Your task to perform on an android device: In order to fill my time with useful activities, I'm going to start learning Portuguese. I've decided to use the Duolingo app to learn Portuguese.
Image 1: 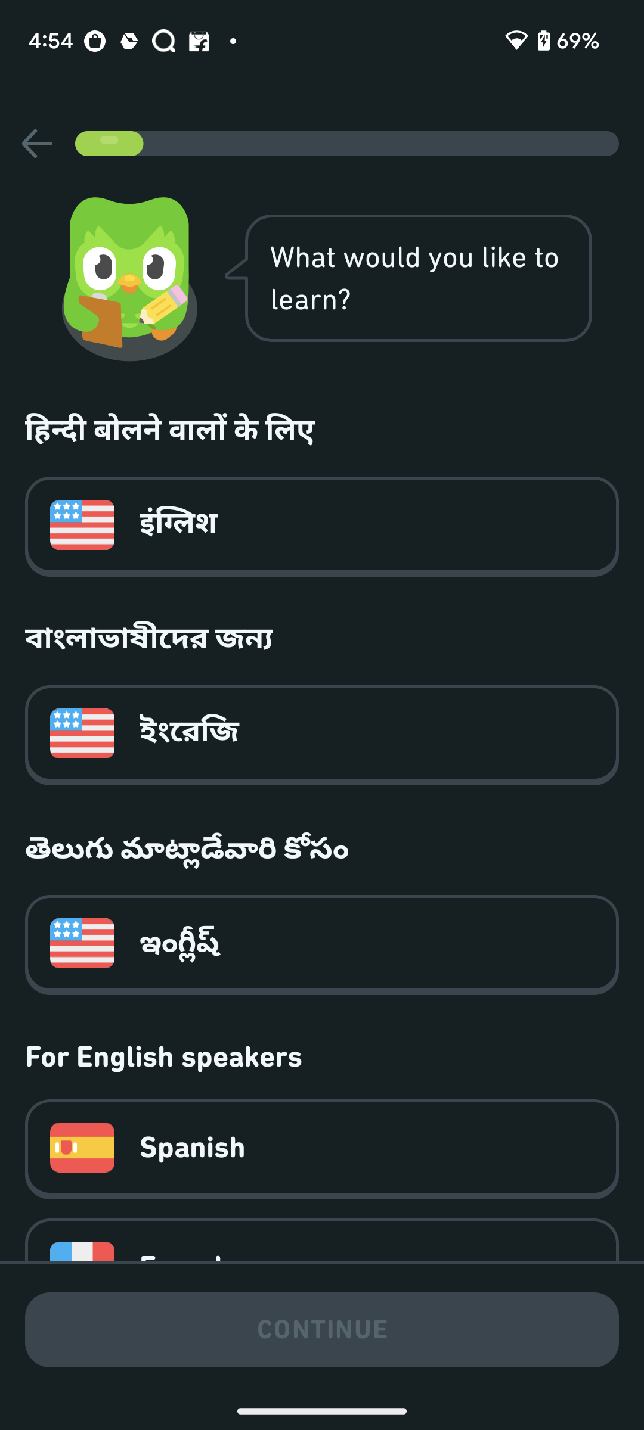
Swipe up to see Portuguese language
Step 1: scroll down
Image 2: 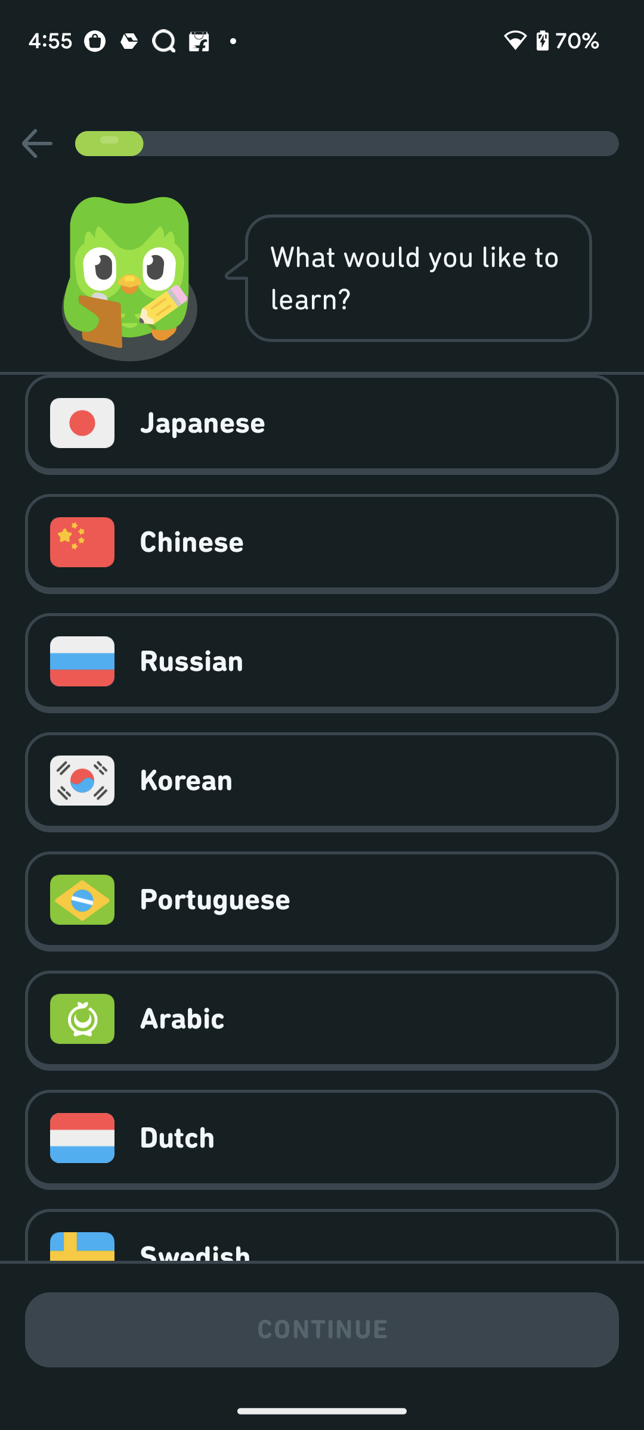
select Portuguese language
Step 2: click (354, 899)
Image 3: 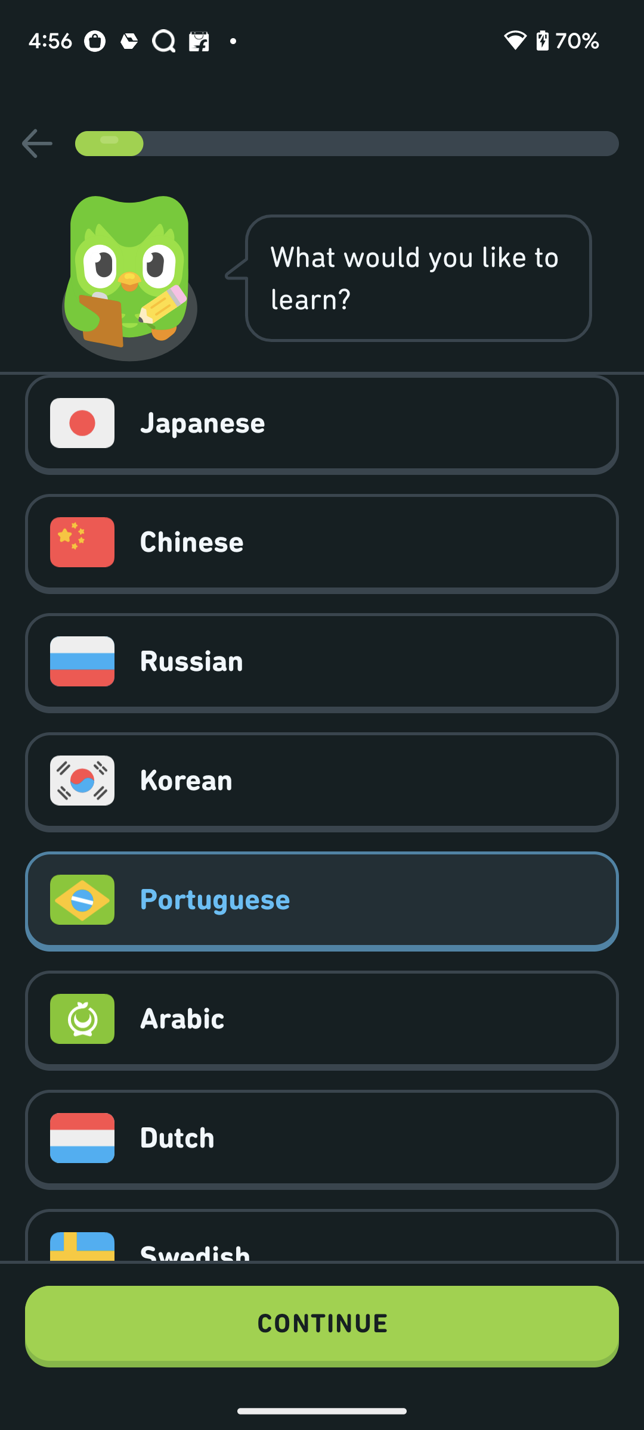
Click on the CONTINUE at the bottom of the screen
Step 3: click (322, 1326)
Image 5: 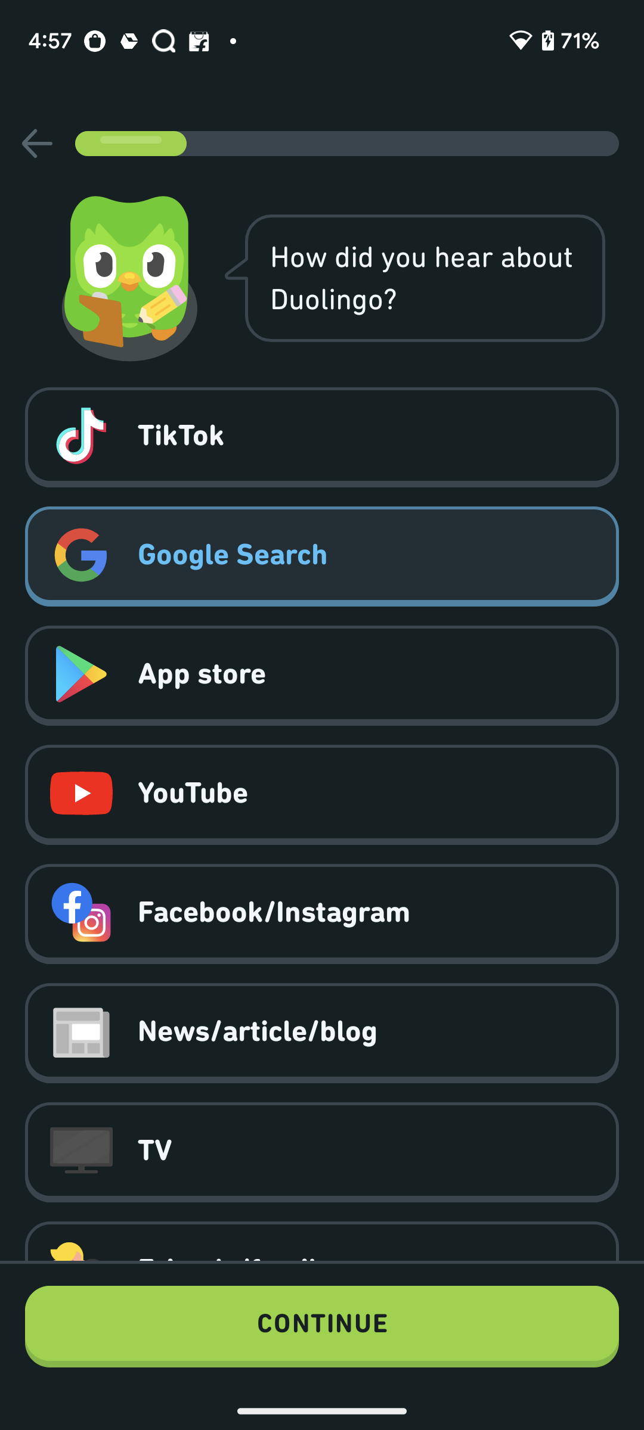
Click on the CONTINUE at the bottom of the screen
Step 5: click (322, 1326)
Image 6: 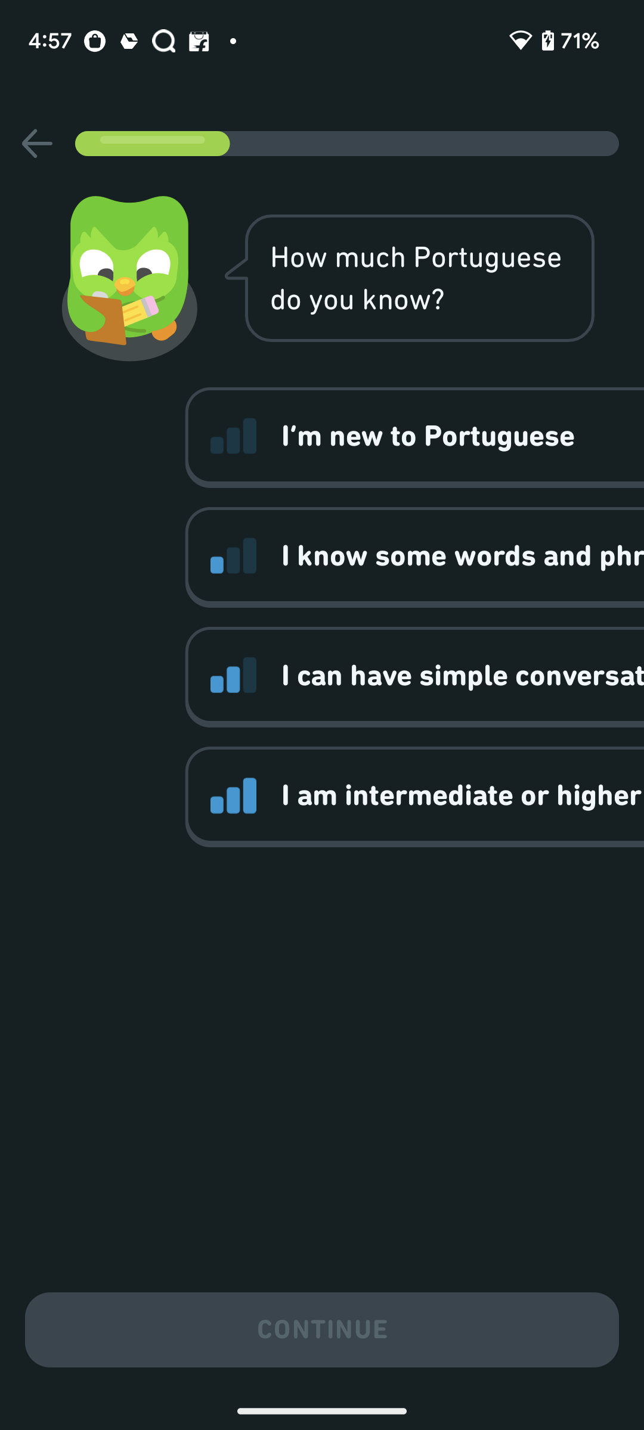
Click on I'm new to Portuguese
Step 6: click (268, 436)
Image 7: 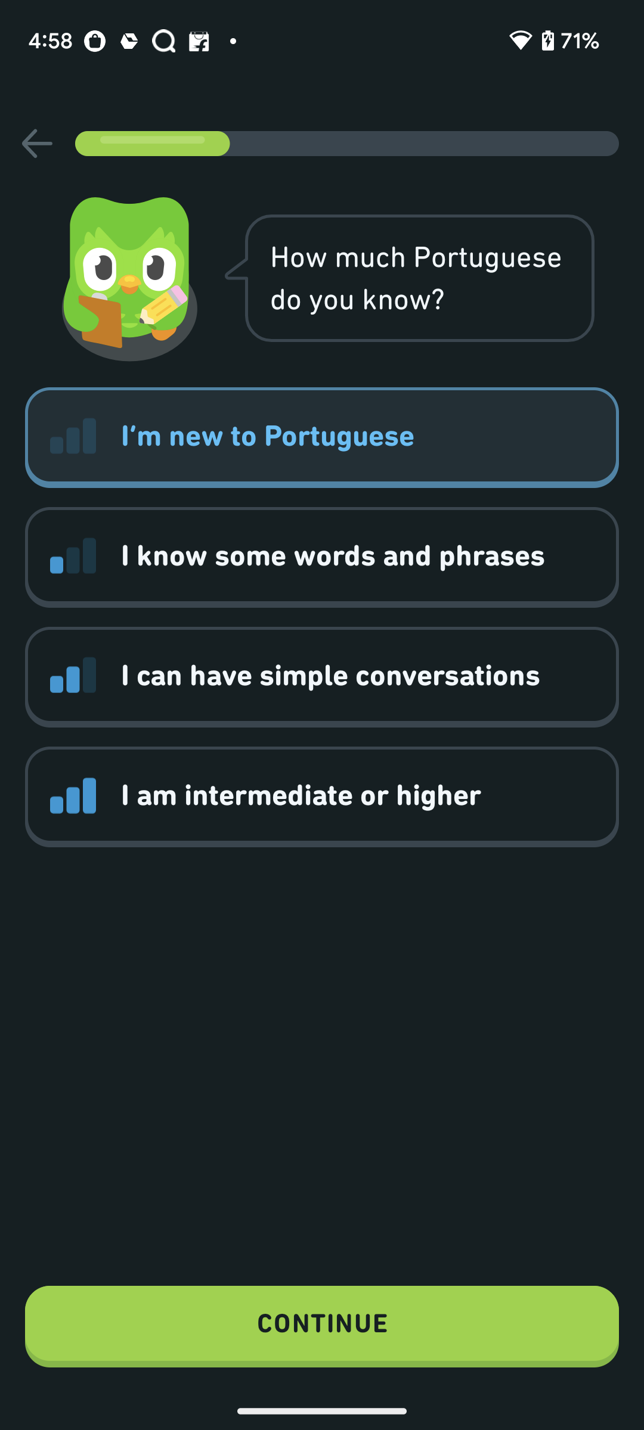
Click on the CONTINUE at the bottom of the screen
Step 7: click (322, 1326)
Image 9: 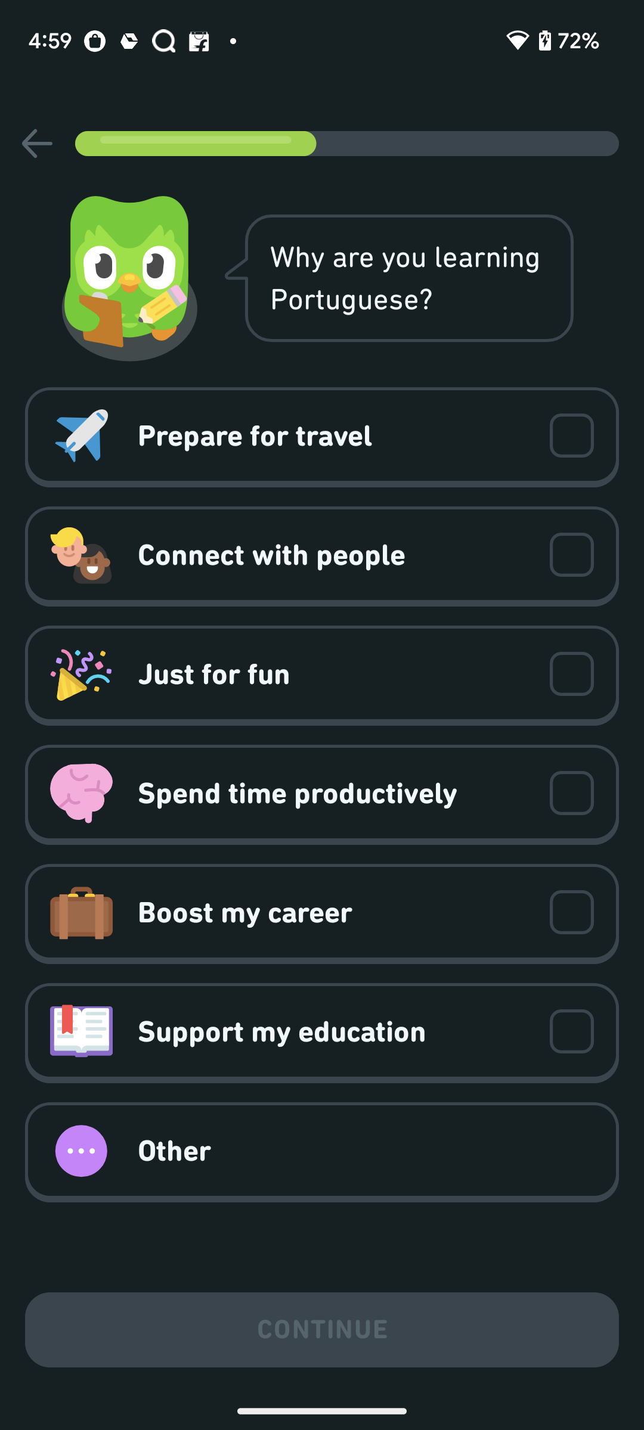
Click on the check box of spend time productively
Step 9: click (322, 794)
Image 10: 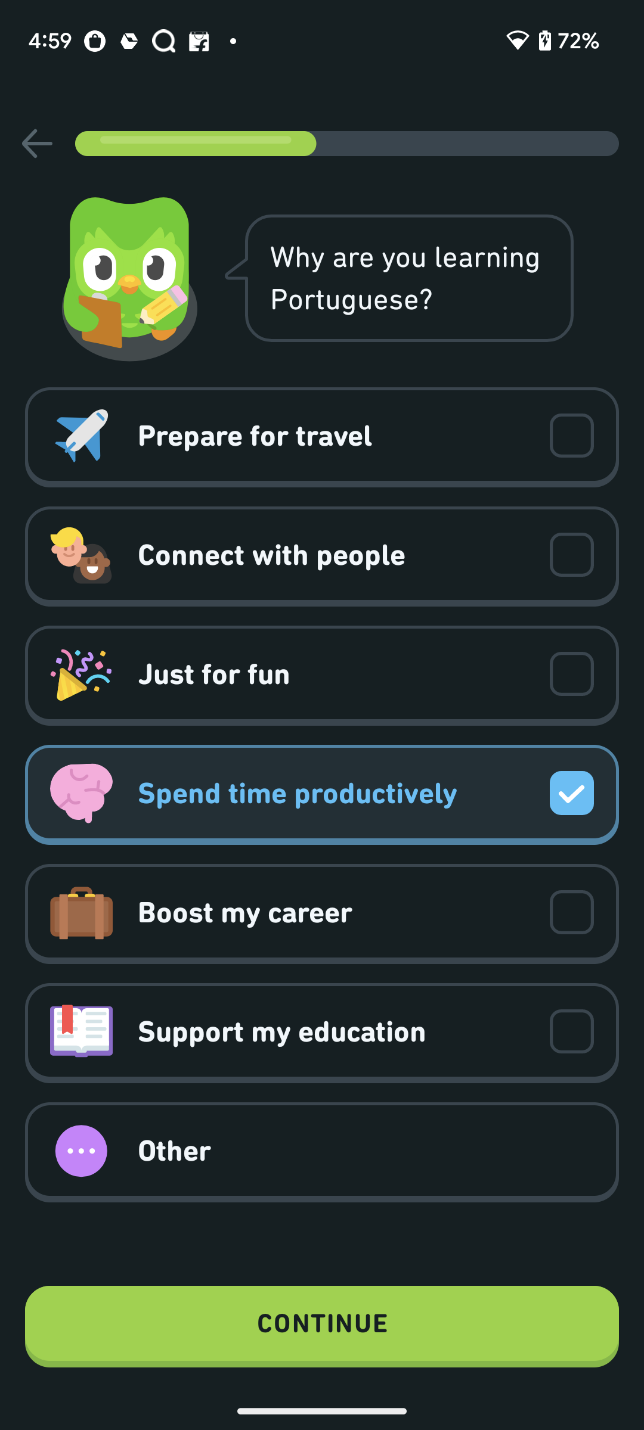
Click on the CONTINUE at the bottom of the screen
Step 10: click (322, 1326)
Image 11: 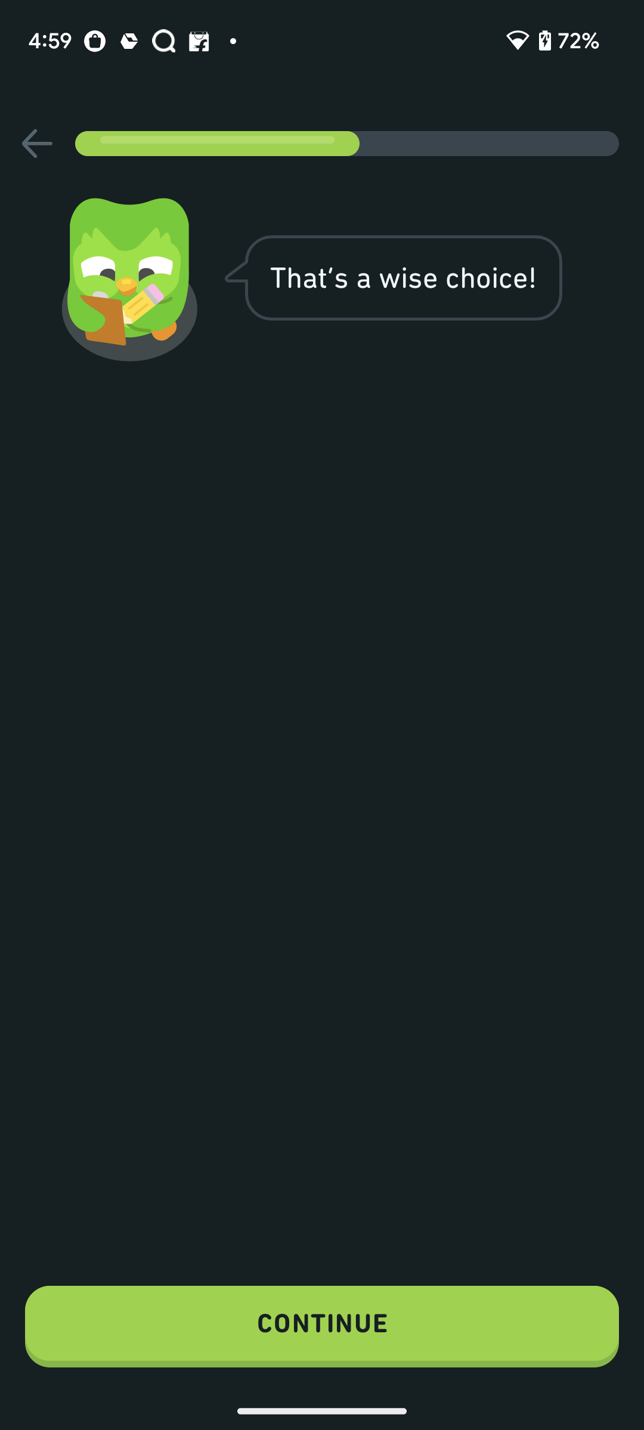
Click on the CONTINUE at the bottom of the screen
Step 11: click (331, 1331)
Image 12: 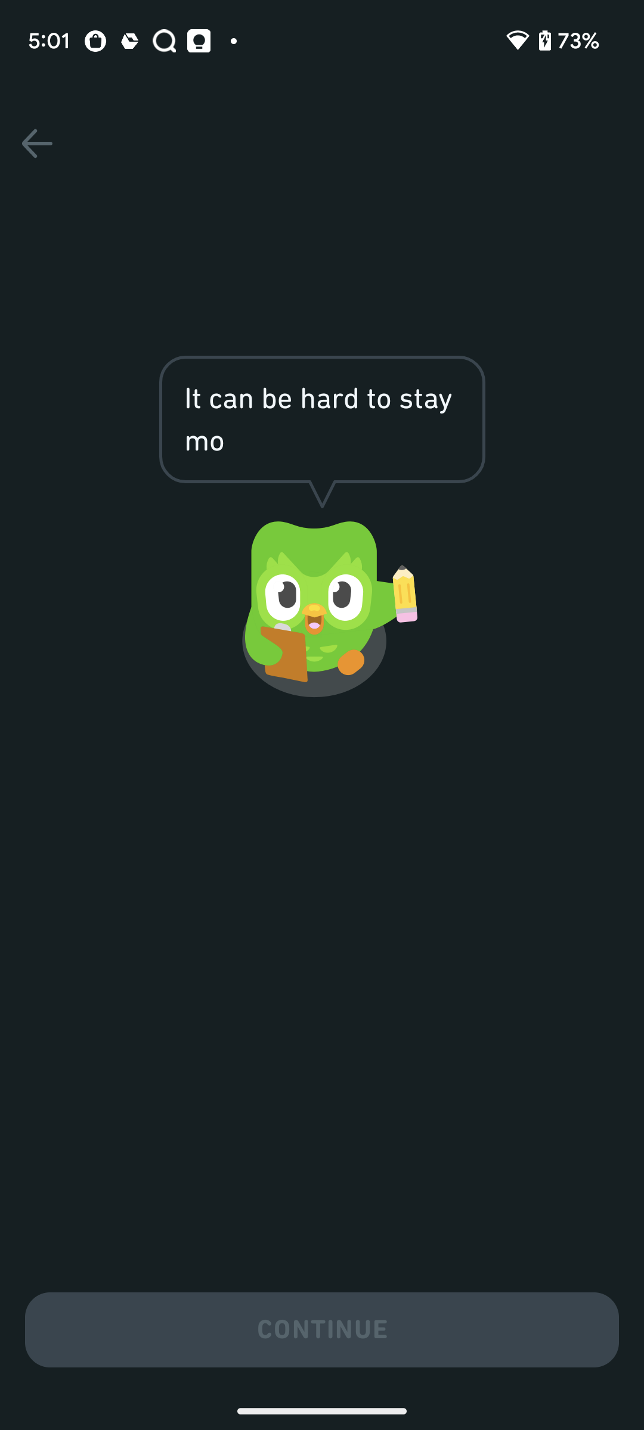
Click on the CONTINUE at the bottom of the screen
Step 12: wait
Image 13: 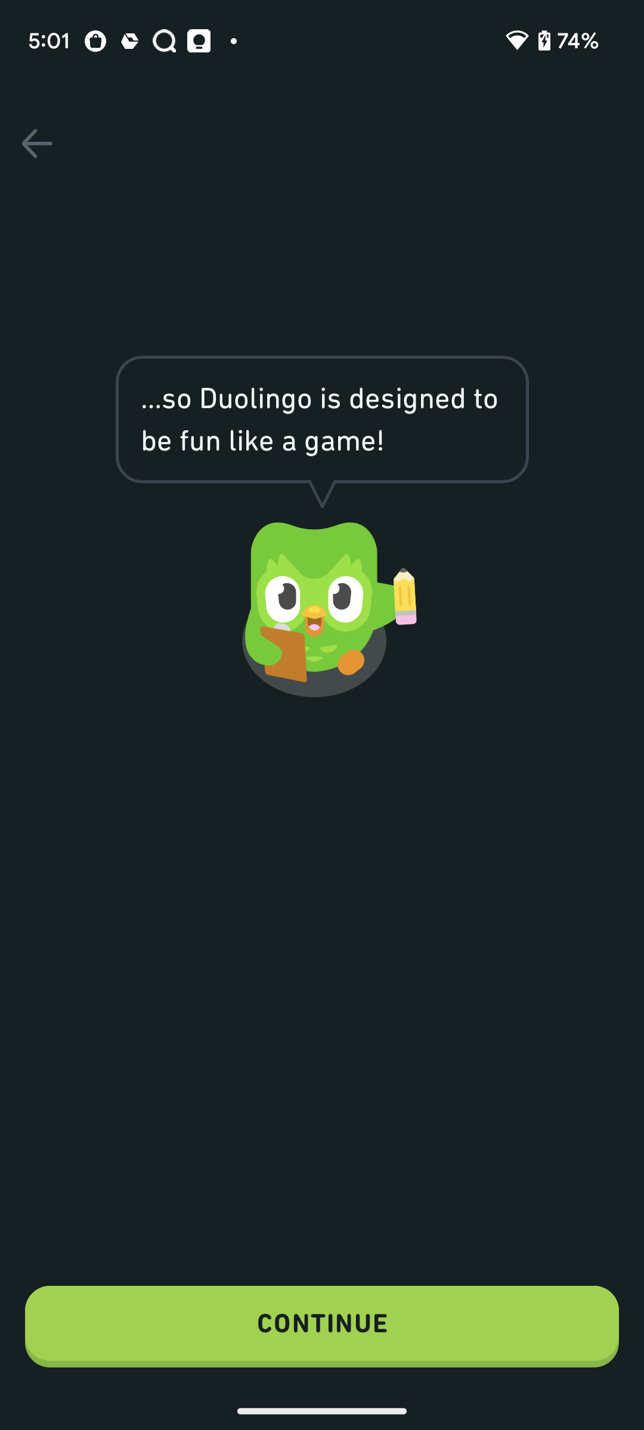
Click on the CONTINUE at the bottom of the screen
Step 13: click (322, 1326)
Image 14: 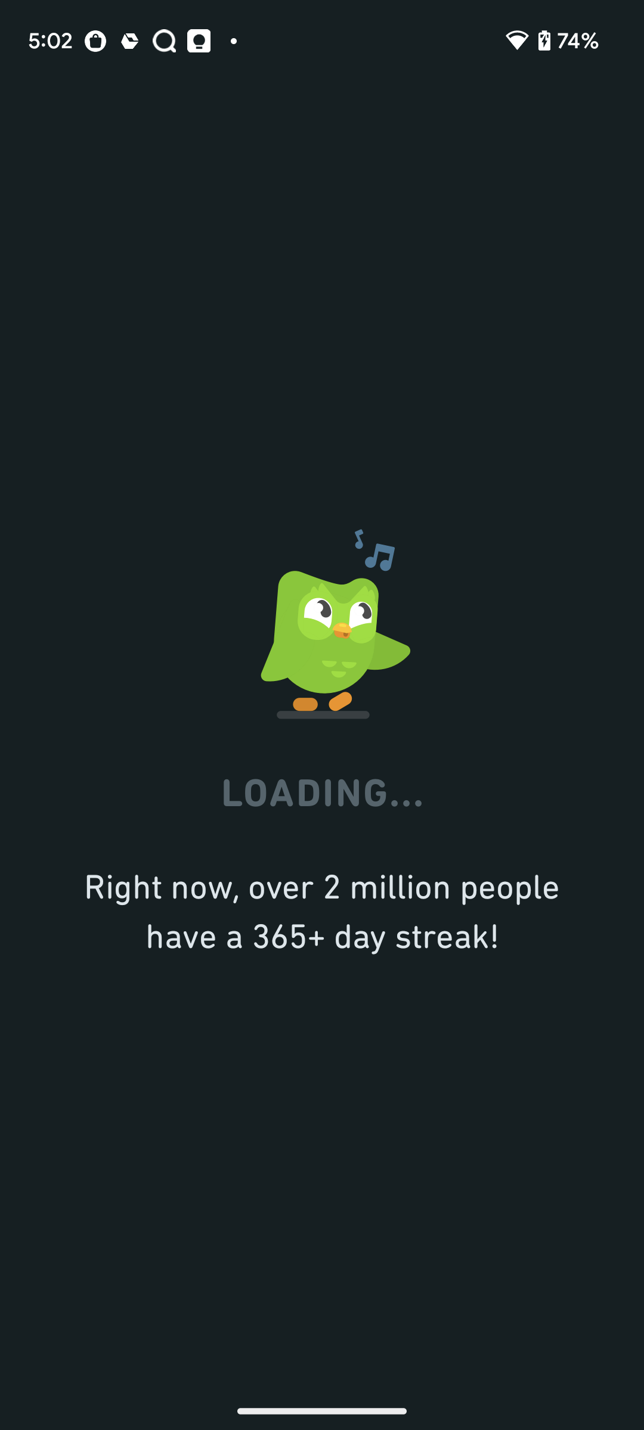
Click on the CONTINUE at the bottom of the screen
Step 14: wait